Your task to perform on an android device: Open Olx India app, Search for TABLA SHEESHAM WOOD
Image 0: 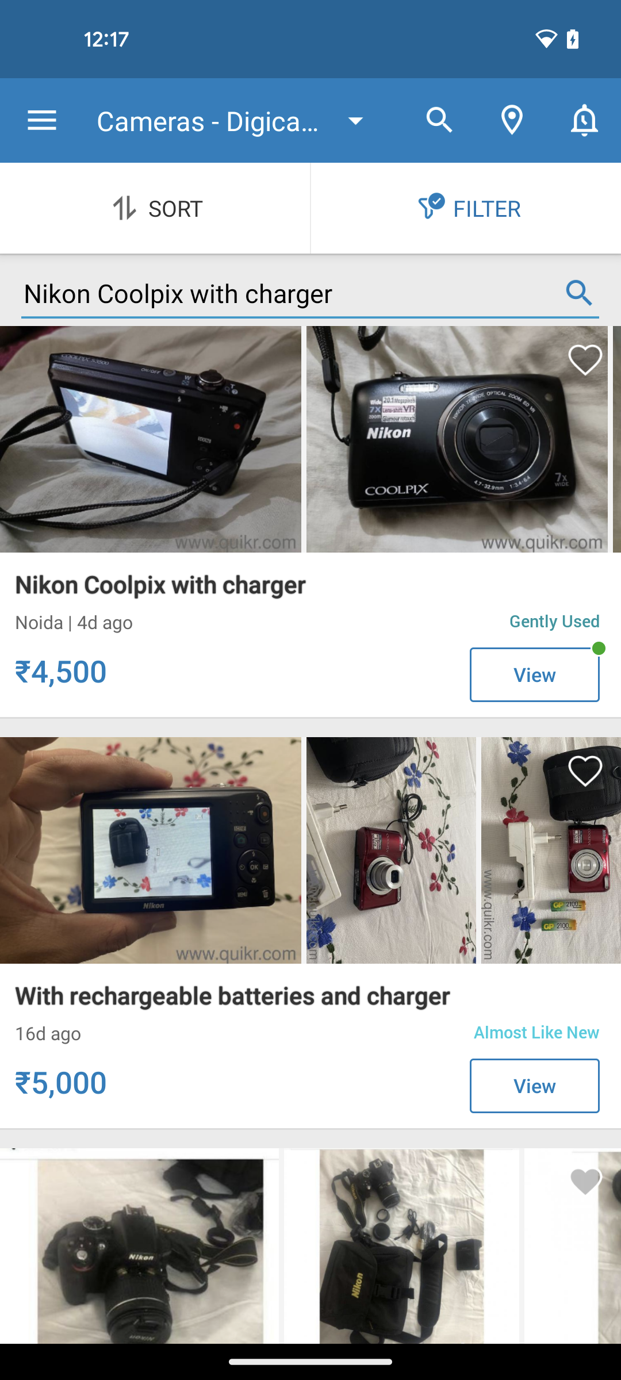
Open Olx India app
Step 0: open app "OLX India"
Image 1: 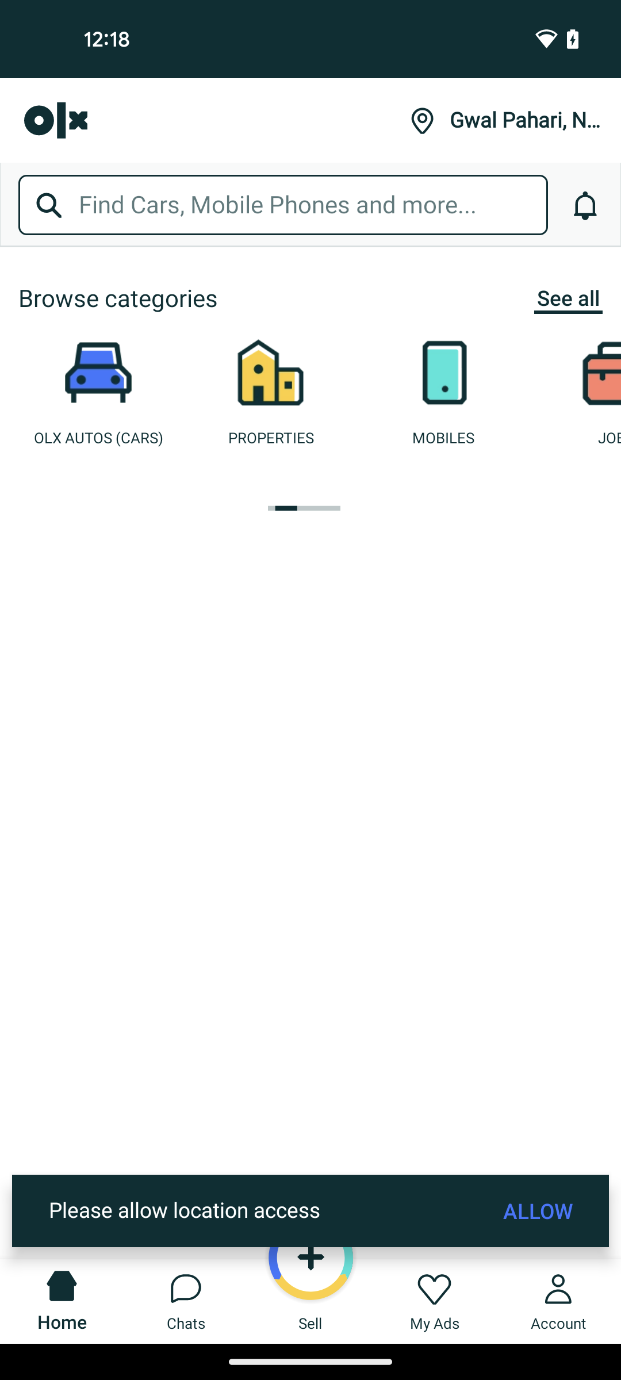
Click on the search bar at the top of the screen
Step 1: click (313, 205)
Image 3: 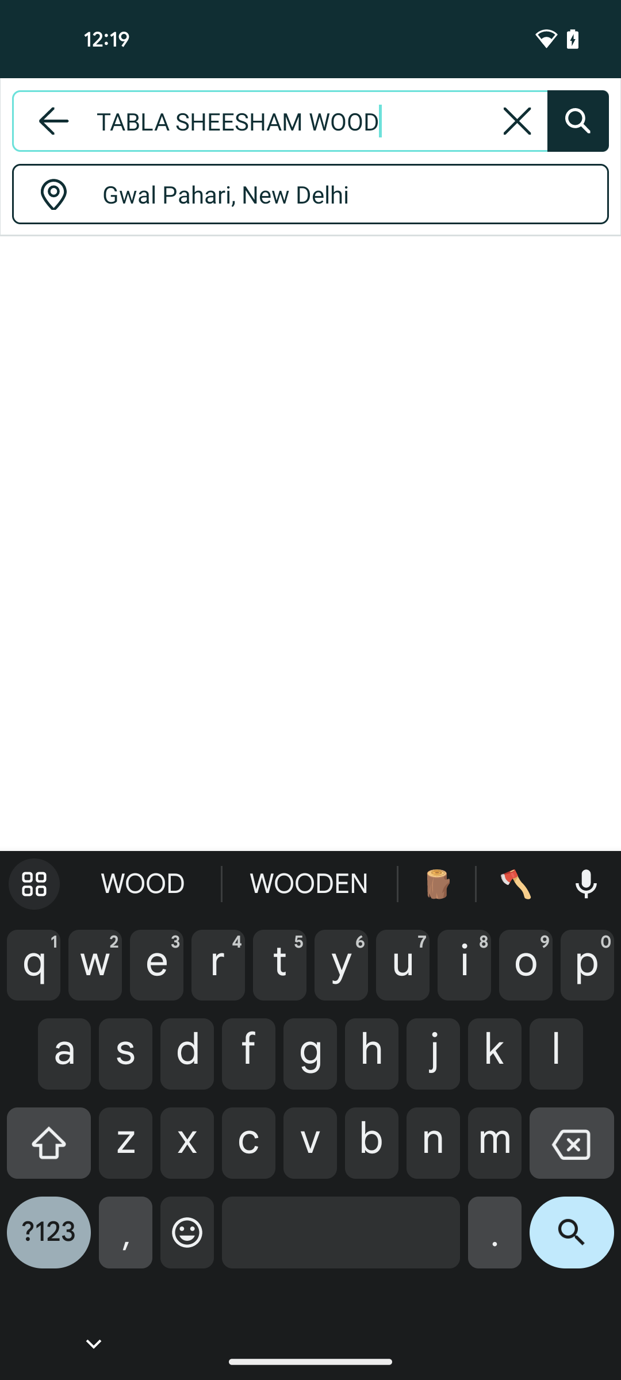
Click on the search icon at the bottom right corner of the screen
Step 3: click (572, 1241)